Your task to perform on an android device: I am planning to start my football speed training for which I require speed hurdles. Search for speed hurdles of six packs with four stars rating in the Meesho app.
Image 0: 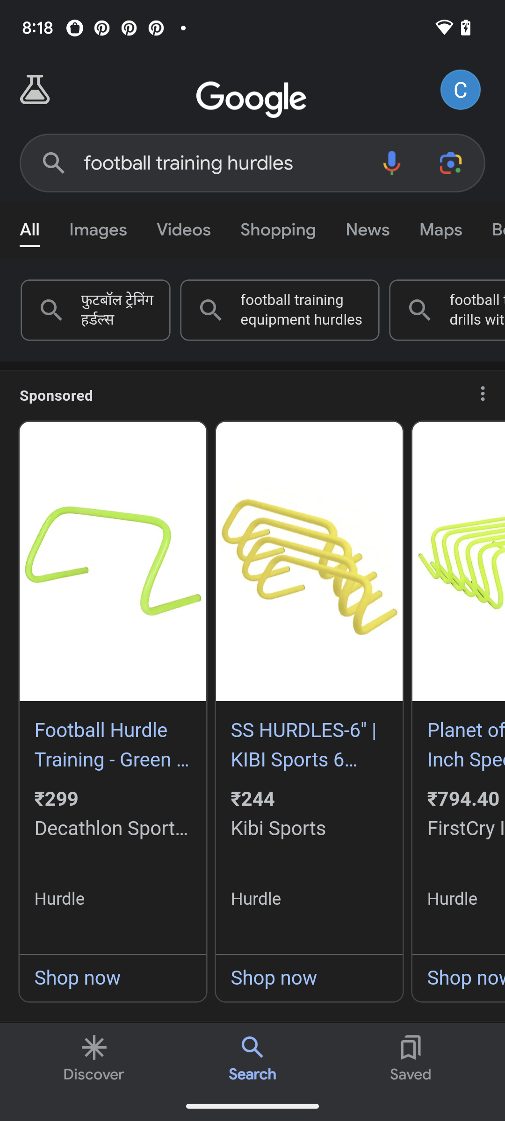
Open the Meesho app.
Step 0: open app "Meesho"
Image 2: 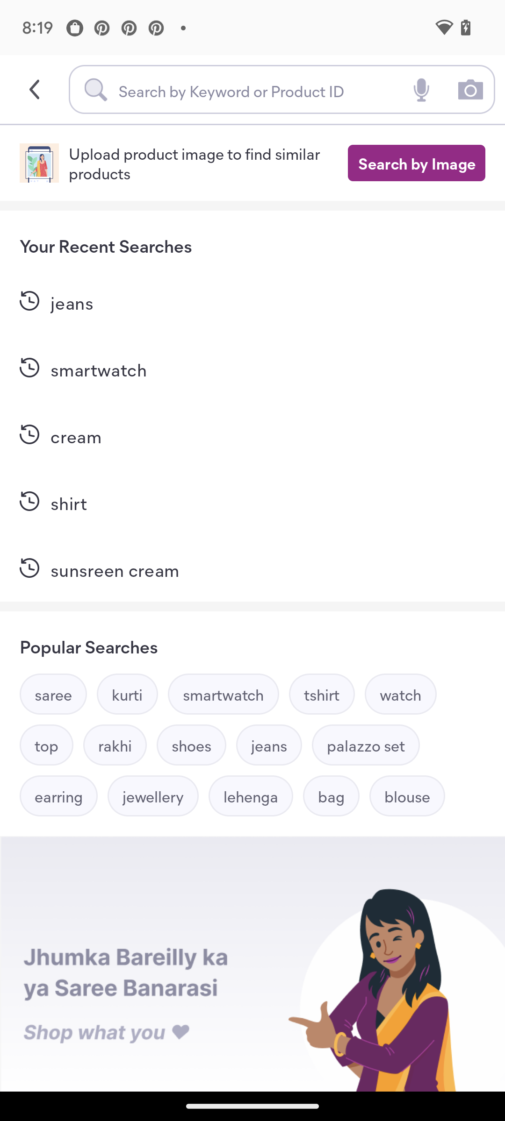
Tap on the search bar.
Step 2: click (258, 89)
Image 3: 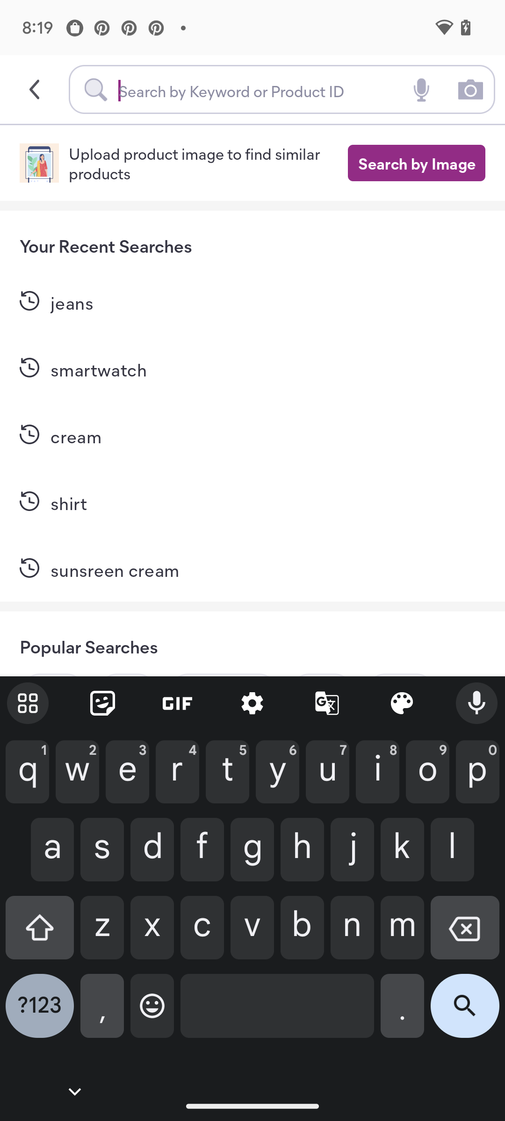
Now enter the product name.
Step 3: type "speed hurdles"
Image 4: 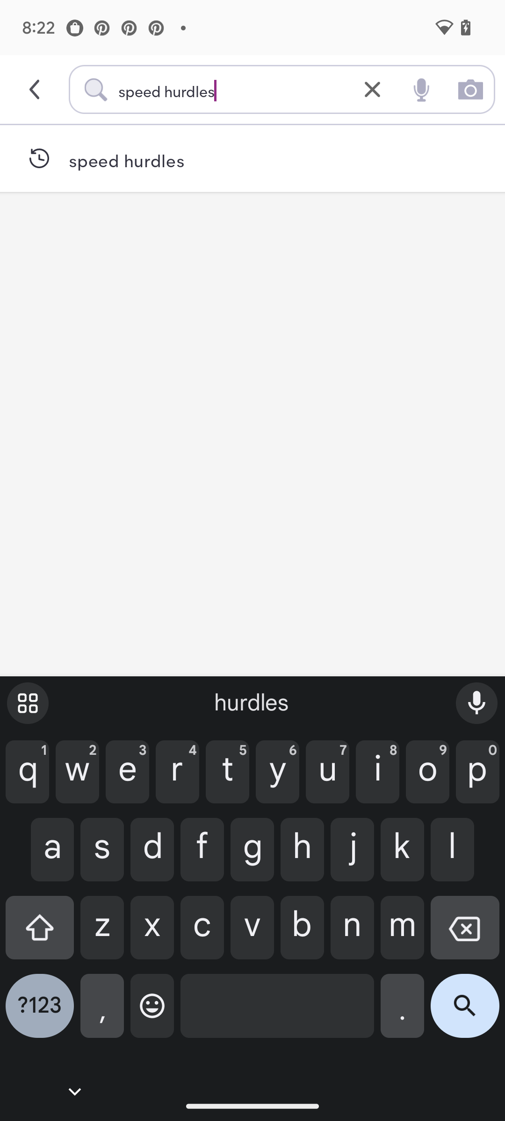
Click on the search icon.
Step 4: click (465, 1013)
Image 5: 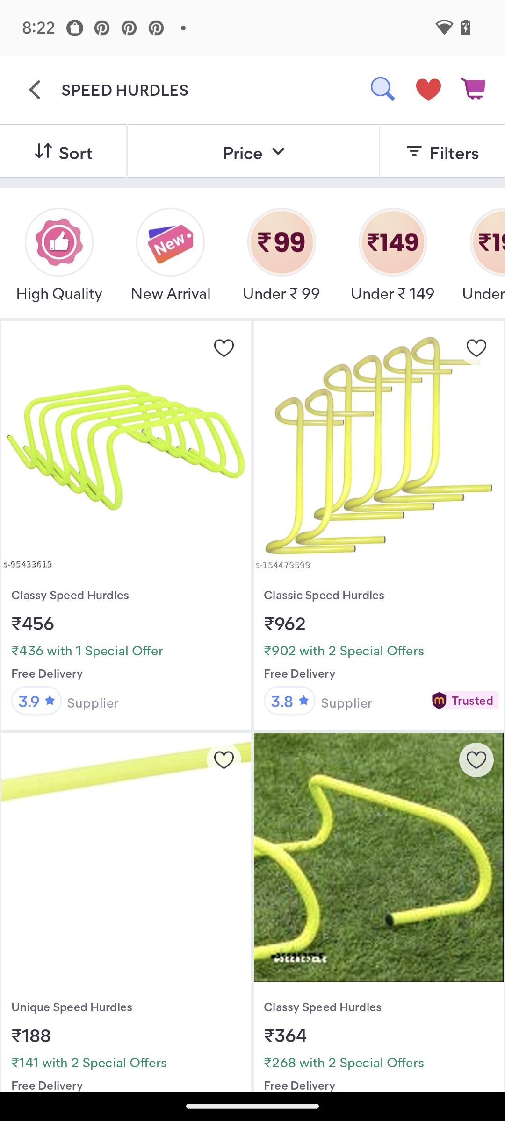
Swipe down to browse more.
Step 5: scroll down